Your task to perform on an android device: I want to open the Untitled Doucument in the Google docs app.
Image 0: 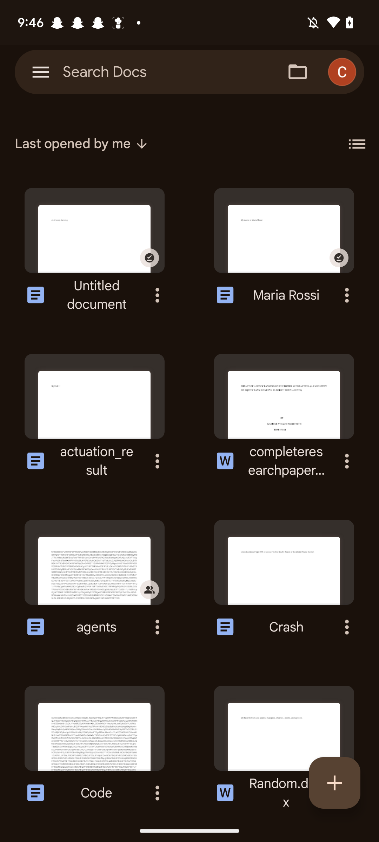
Click on the untitled document
Step 0: click (53, 263)